Your task to perform on an android device: I want to share the video of the Krezip song Plug it in and turn me on to my friend Gmail ID naomi.rousseau@example.com
Image 0: 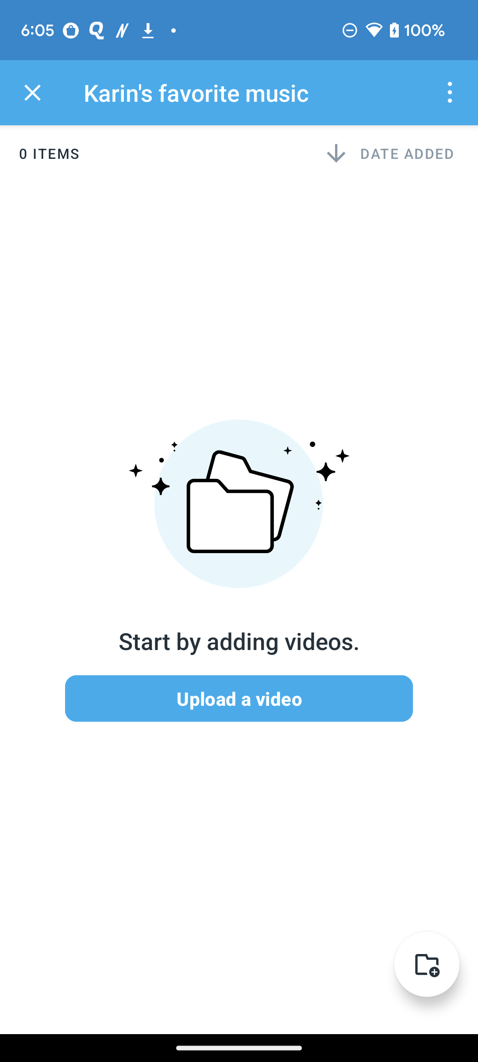
Go back to the screen 
Step 0: press back button
Image 1: 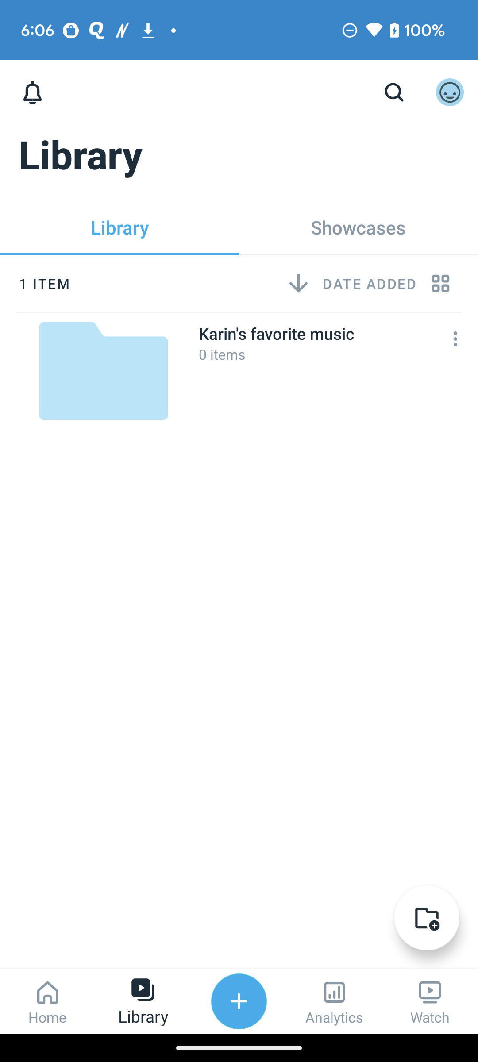
Click on the Home icon at the bottom at the bottom left of the screen
Step 1: click (47, 1017)
Image 2: 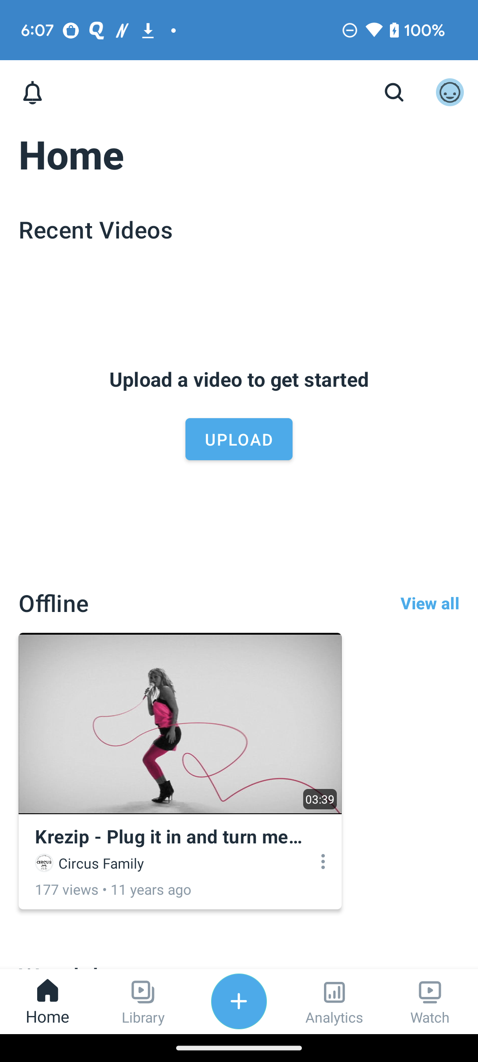
Click on the Krezip video 
Step 2: click (175, 685)
Image 3: 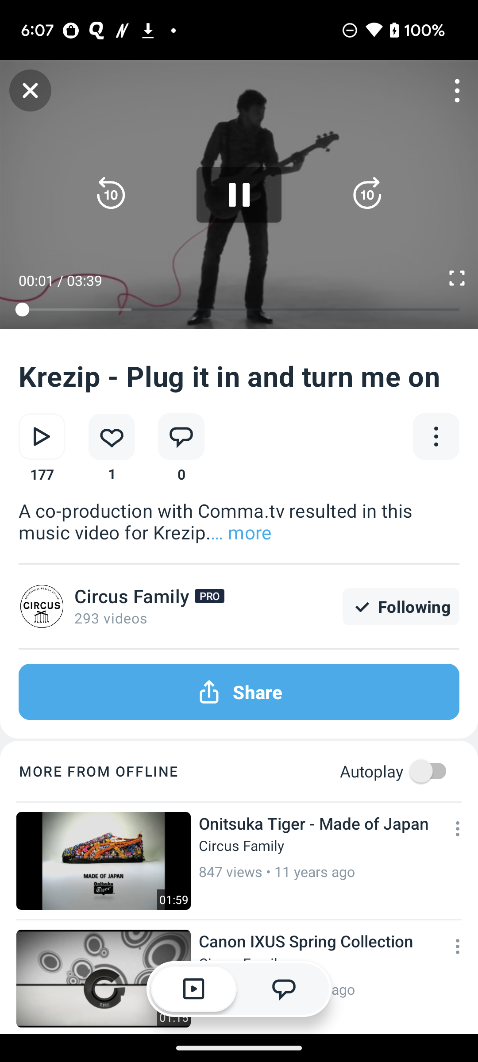
Click on the three dots icon at the right of the screen
Step 3: click (436, 436)
Image 4: 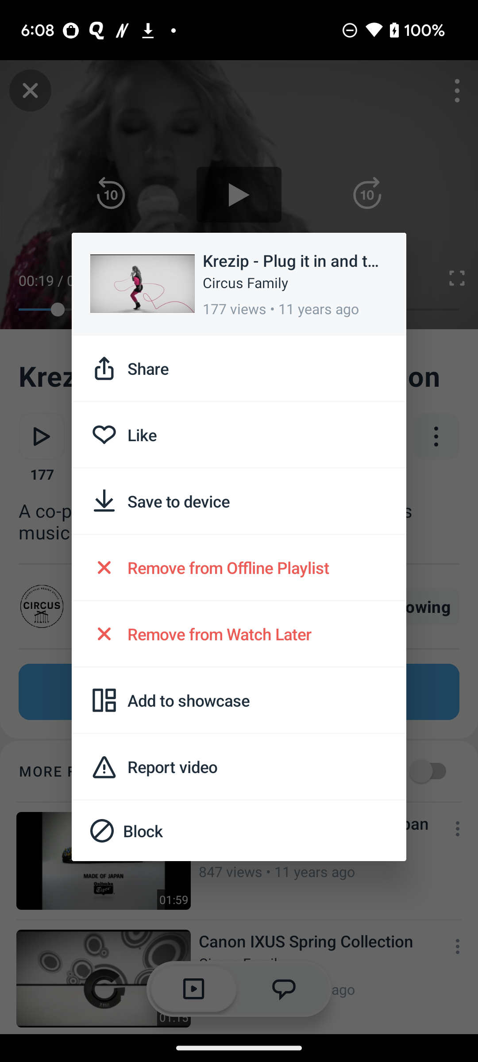
Click on the Share option 
Step 4: click (239, 368)
Image 5: 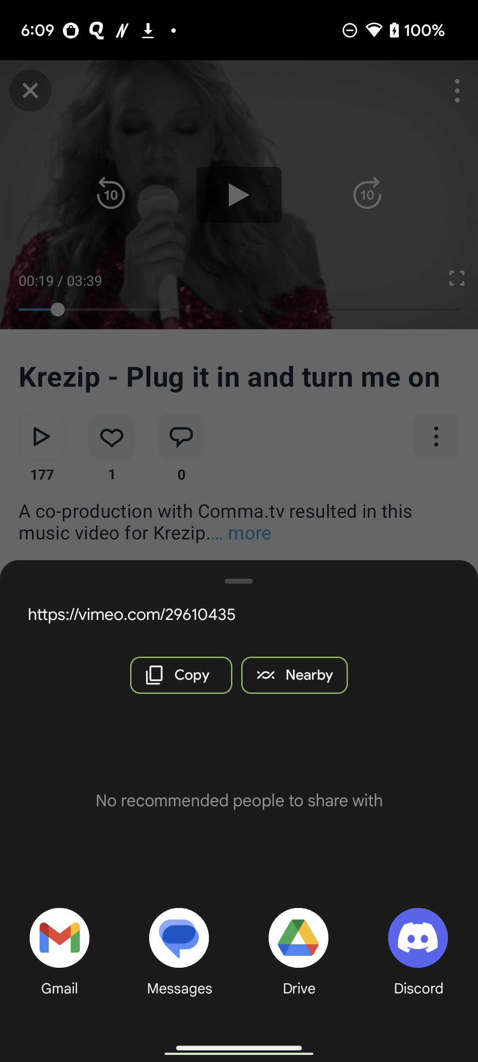
Click on the Gmail icon option 
Step 5: click (59, 939)
Image 6: 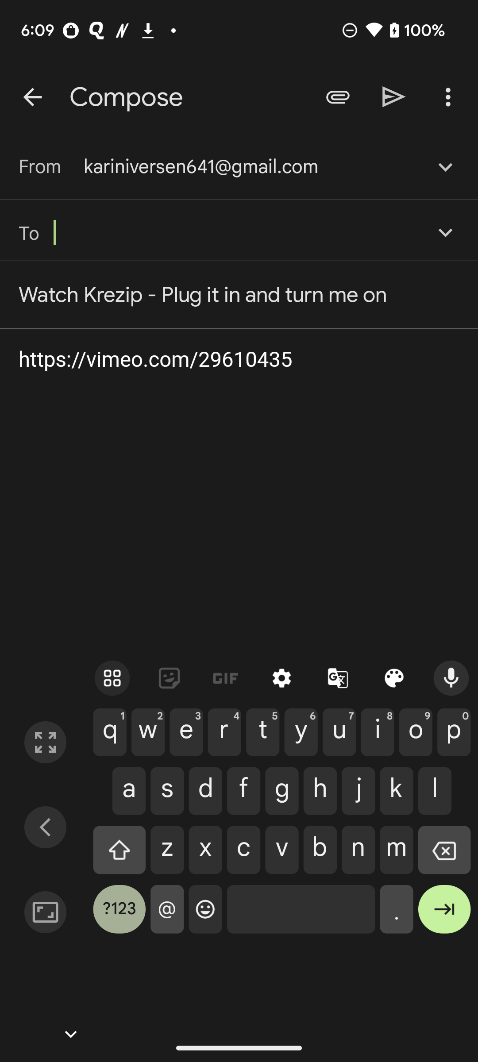
Type naomi.rousseau@example.com in To bar 
Step 6: type "naomi.rousseau@example.com"
Image 7: 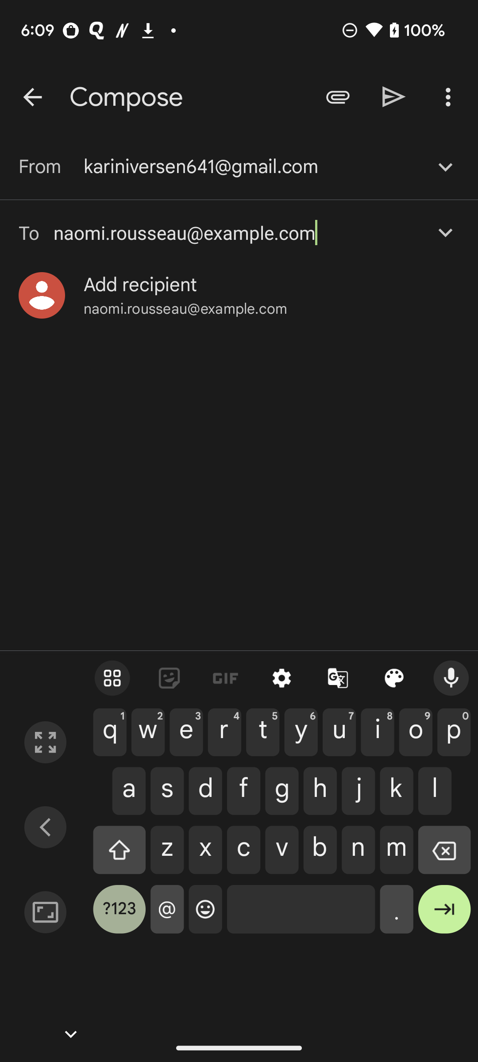
Click on the naomi.rousseau@example.com option 
Step 7: click (140, 285)
Image 8: 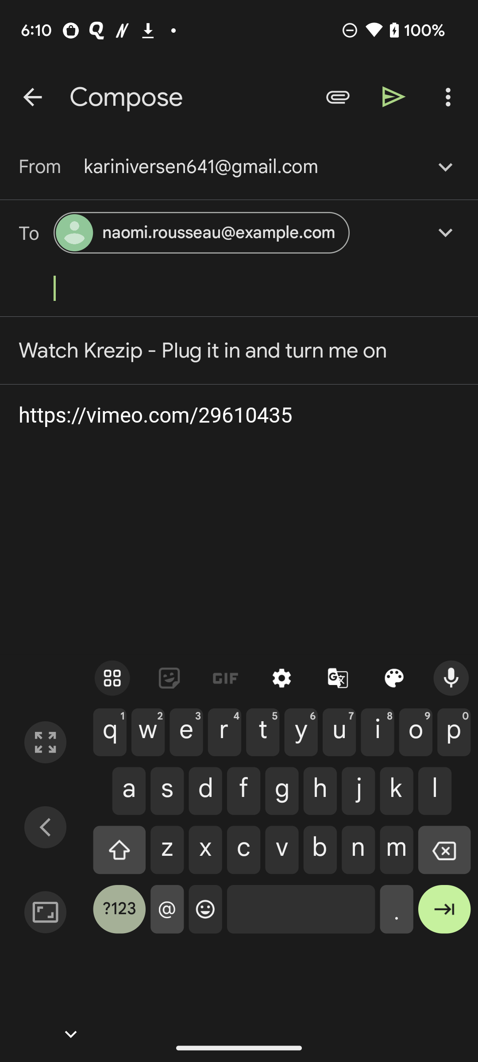
Click on the right arrow at the top right of the screen
Step 8: click (394, 96)